Your task to perform on an android device: Open the Massimo Dutti app. I would want to search for leather jackets for myself because I am planning a vacation to Iceland.
Image 0: 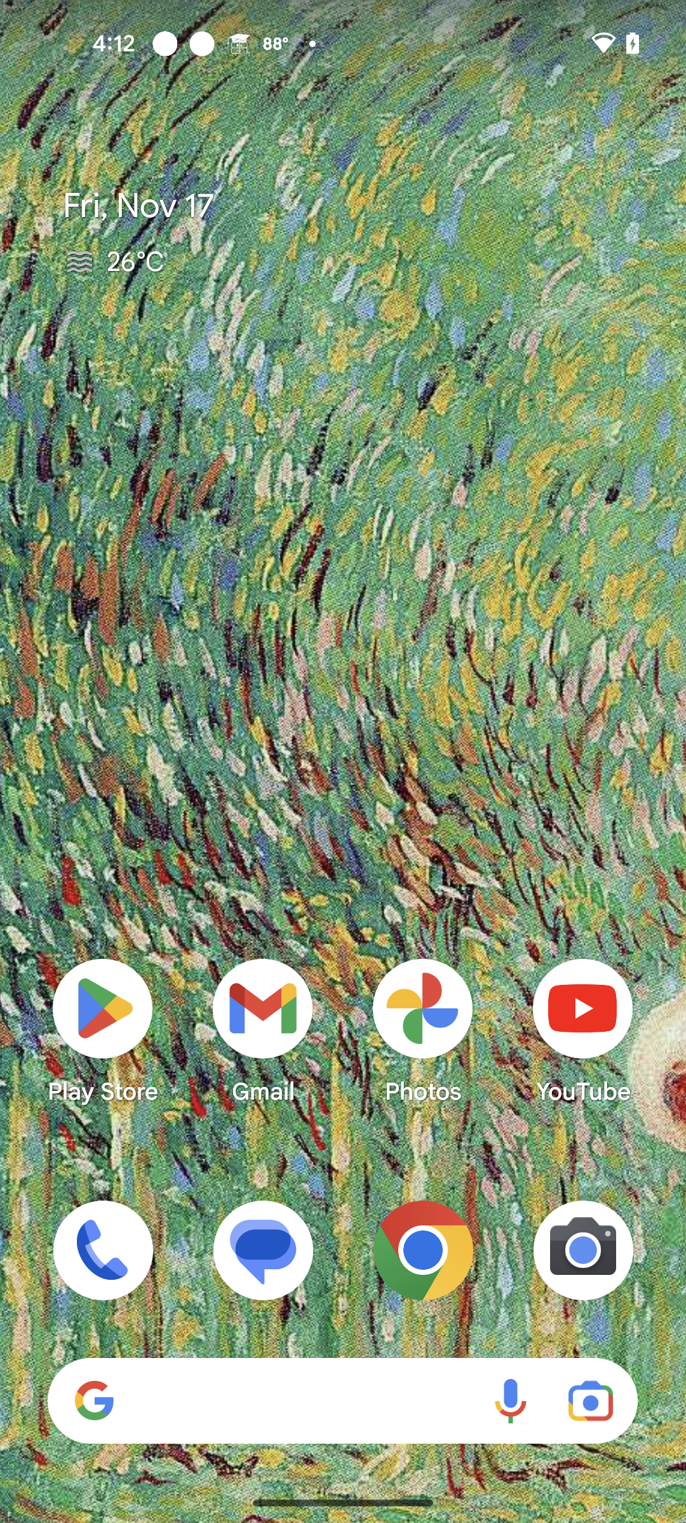
Open the Massimo Dutti app
Step 0: open app "Massimo Dutti"
Image 1: 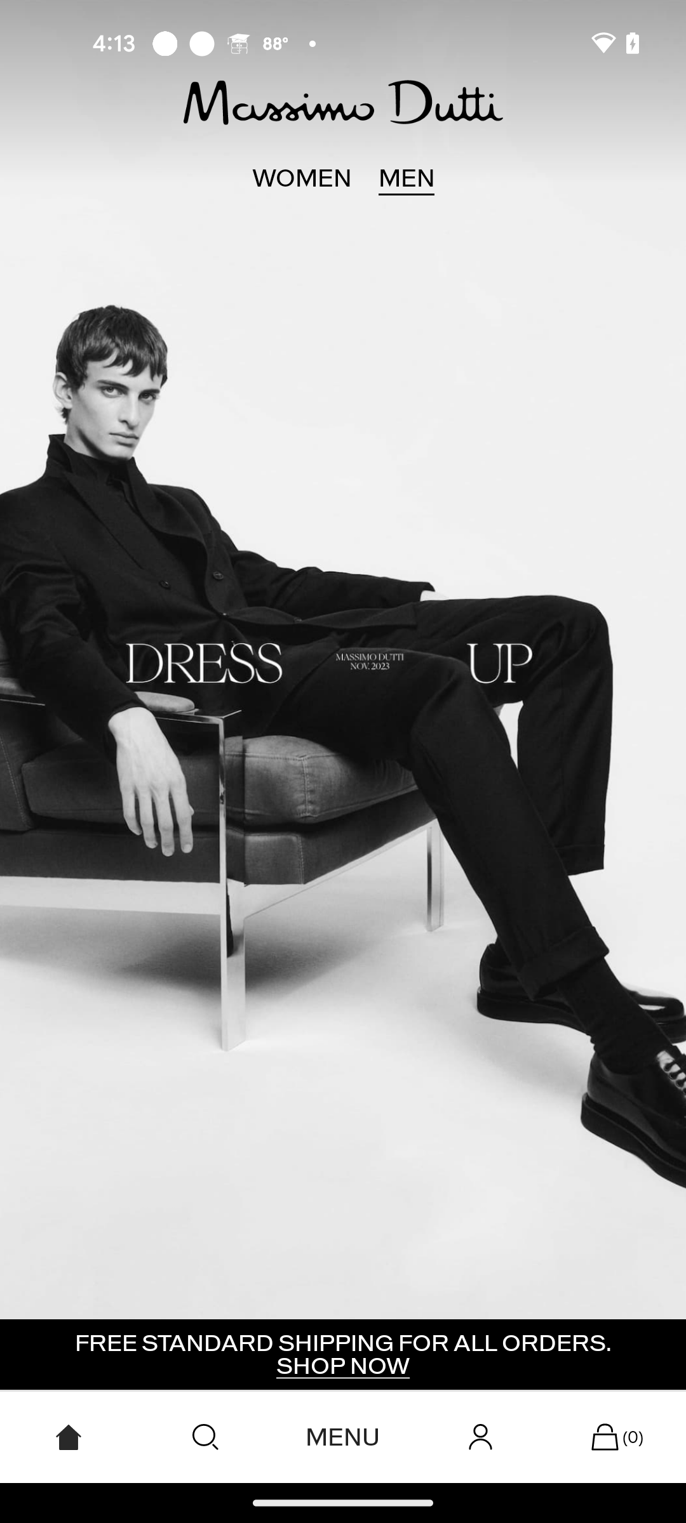
Click on the Menu tab
Step 1: click (342, 1437)
Image 2: 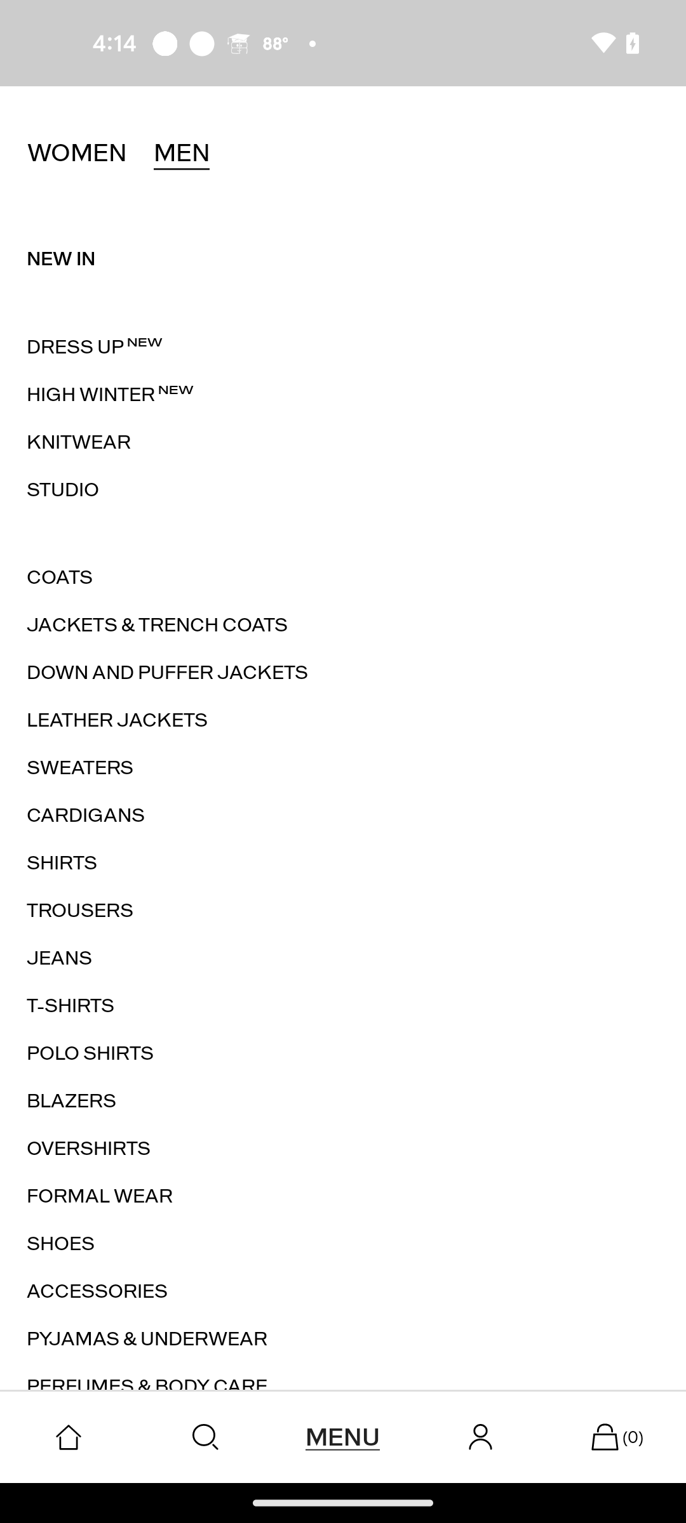
Click on the Leather Jackets option
Step 2: click (117, 718)
Image 3: 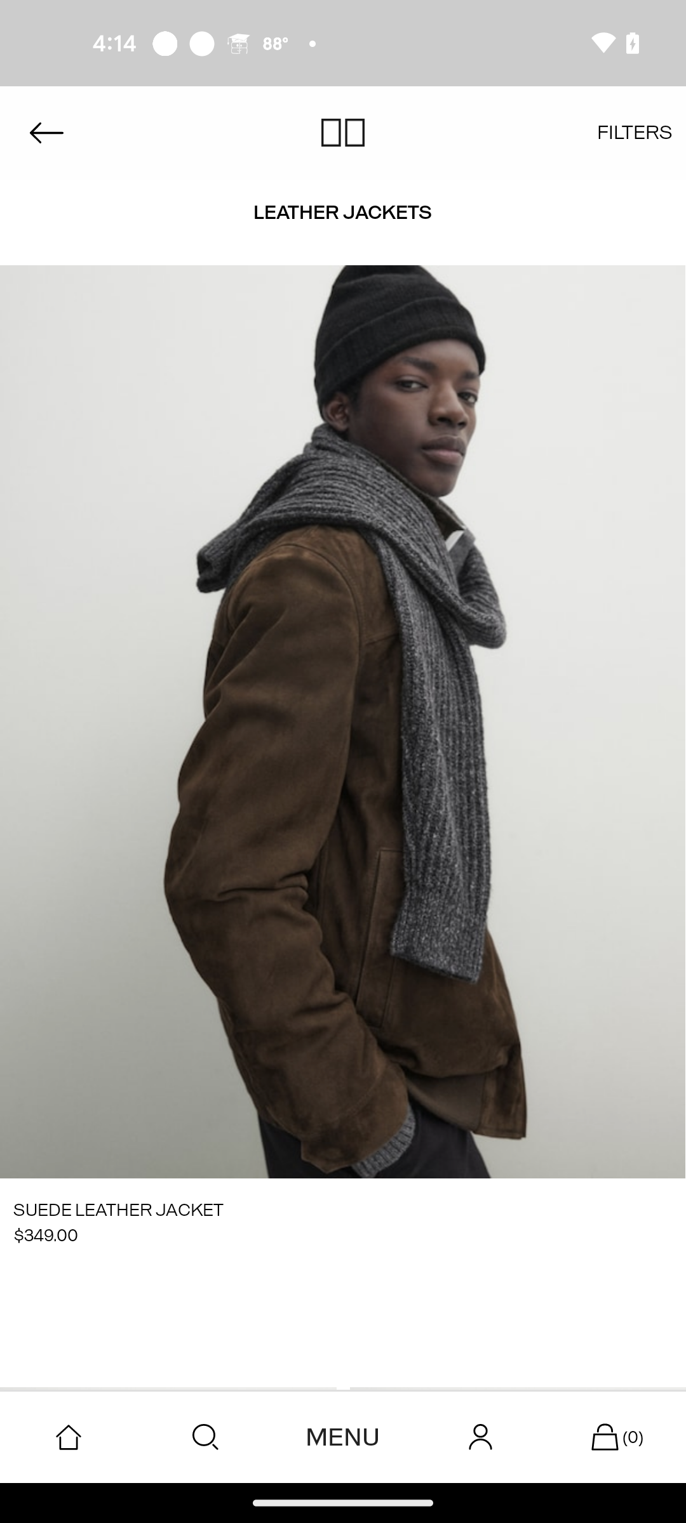
Swipe up to view more products
Step 3: scroll down
Image 4: 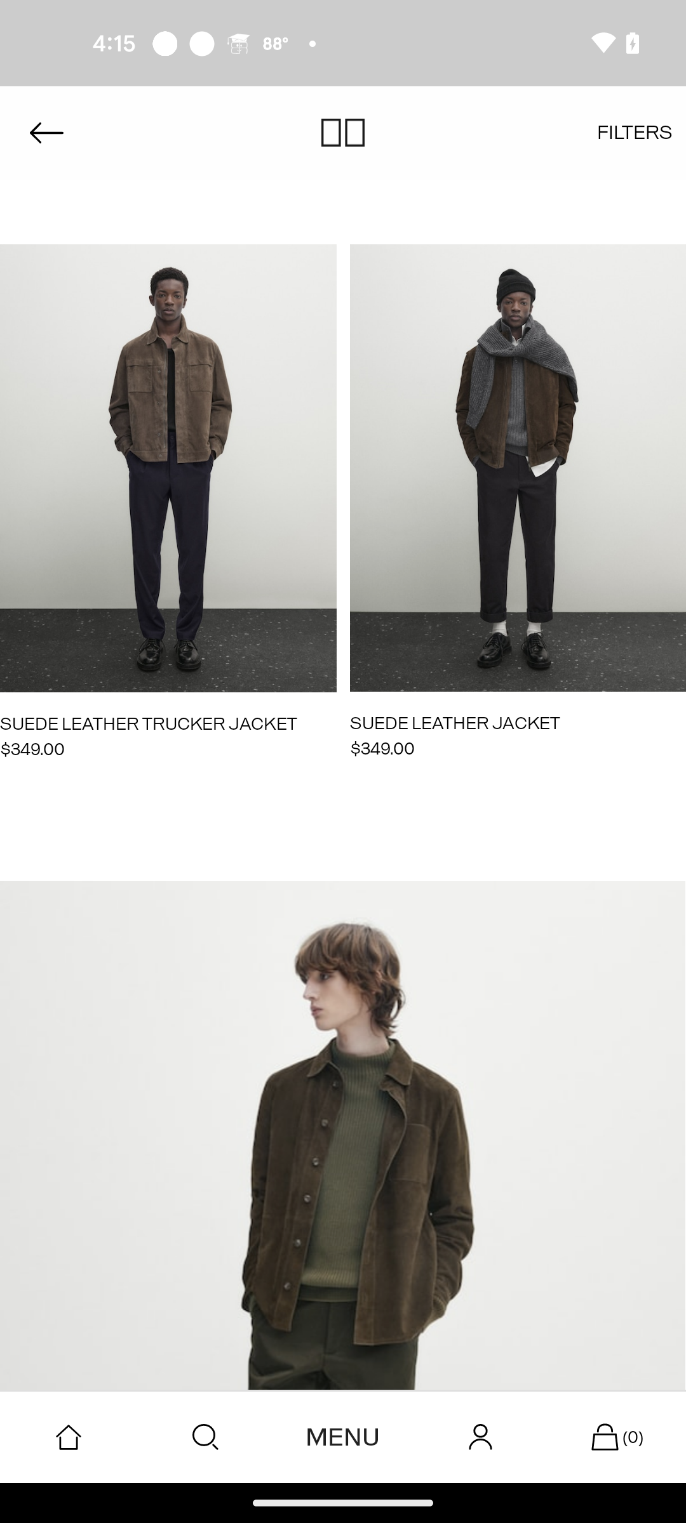
Swipe up to view more products
Step 4: scroll down
Image 5: 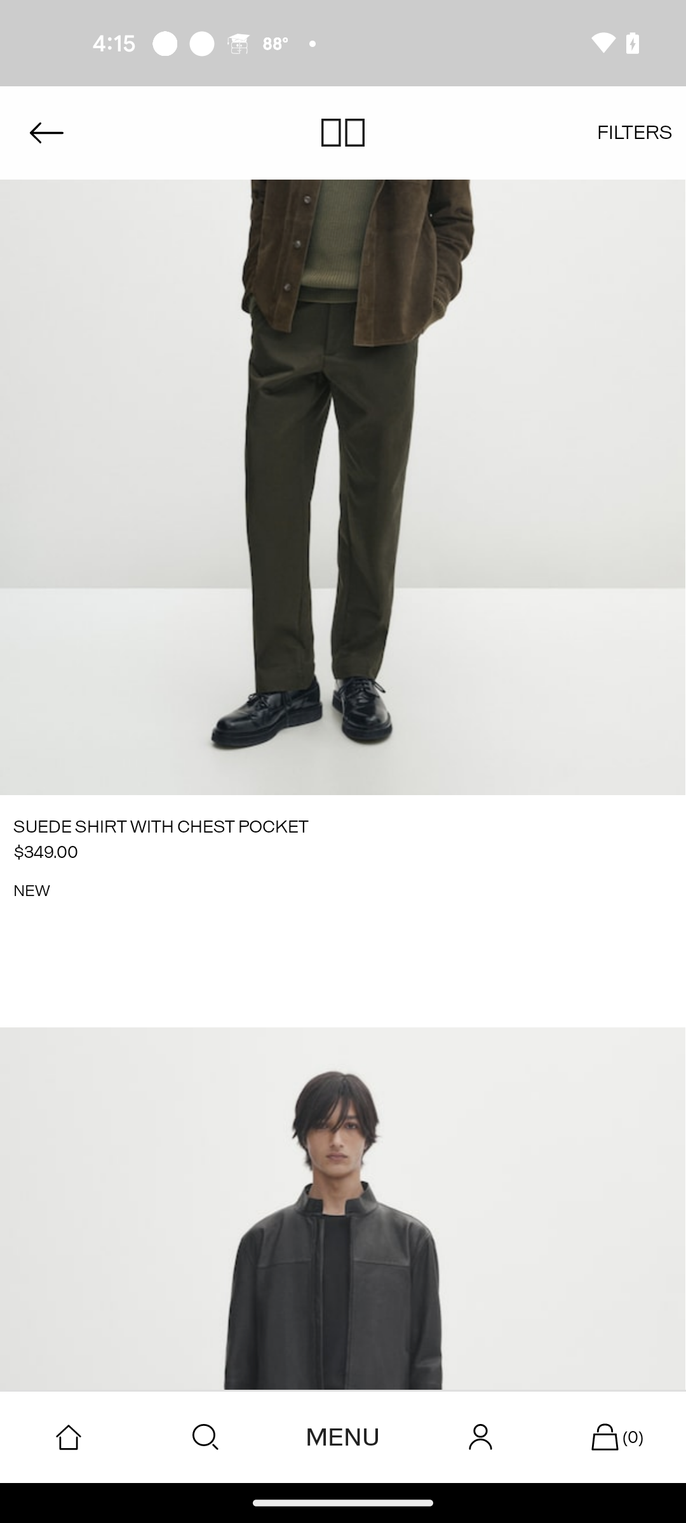
Swipe up to view more products
Step 5: scroll down